Your task to perform on an android device: Open the Foursquare app and find nearby attractions.
Image 0: 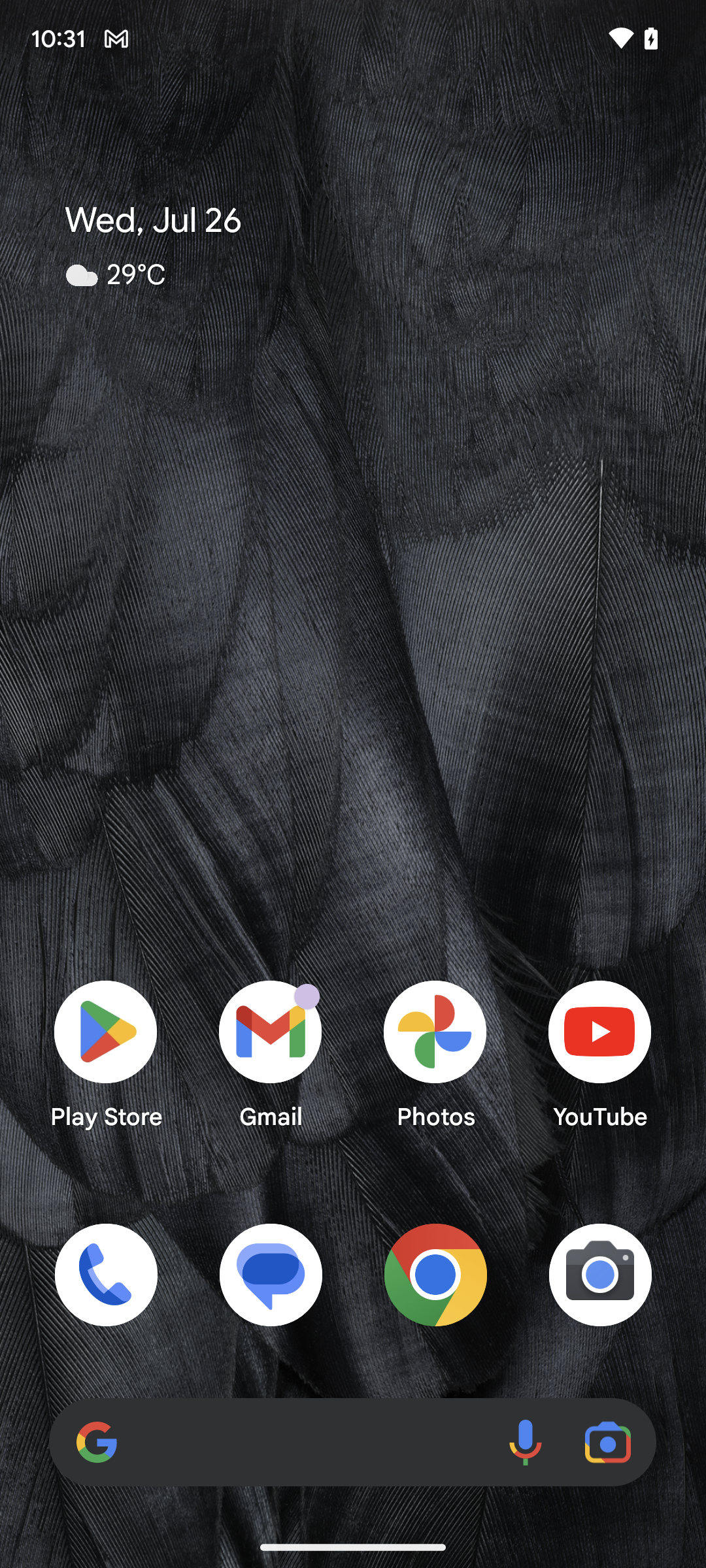
Open the Foursquare app.
Step 0: open app "Foursquare"
Image 1: 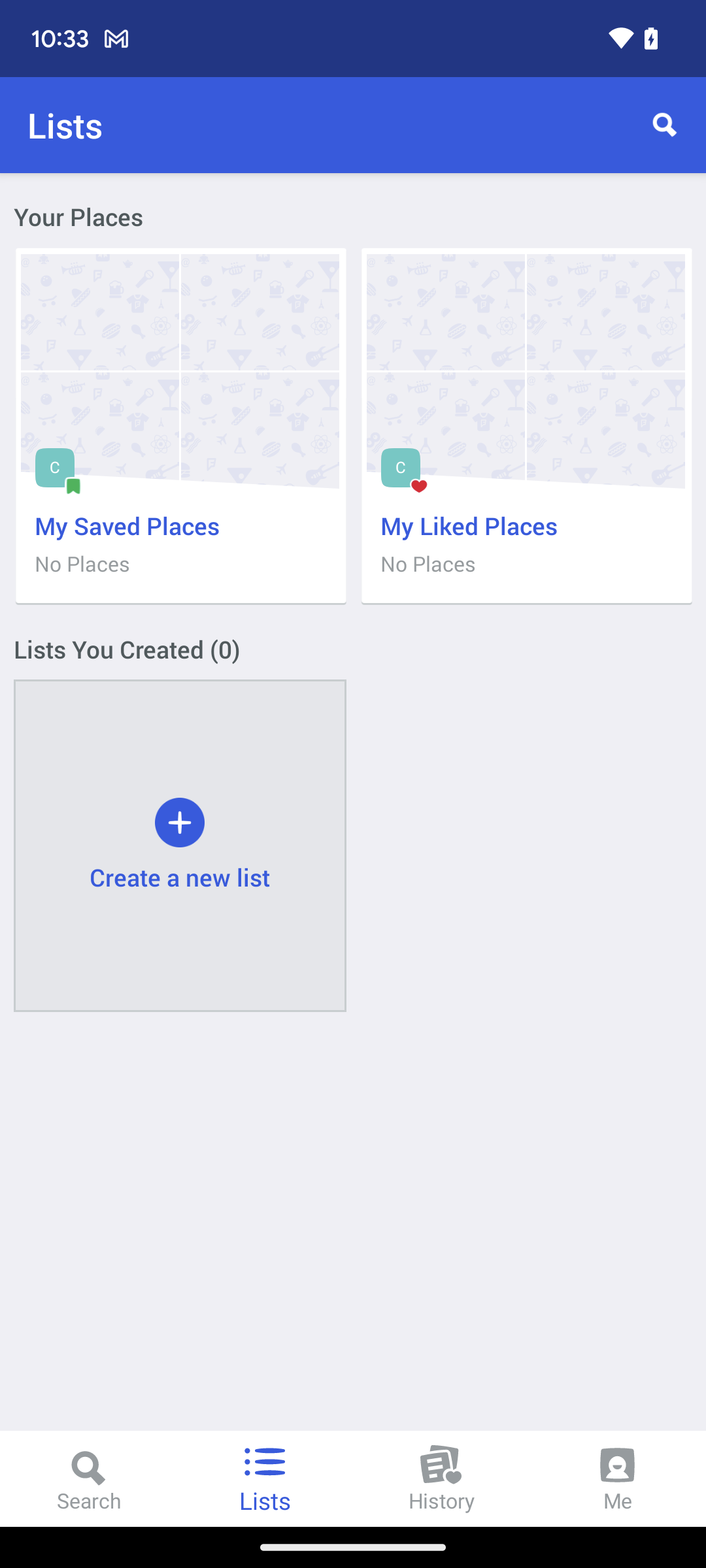
Open the Foursquare app.
Step 1: wait
Image 2: 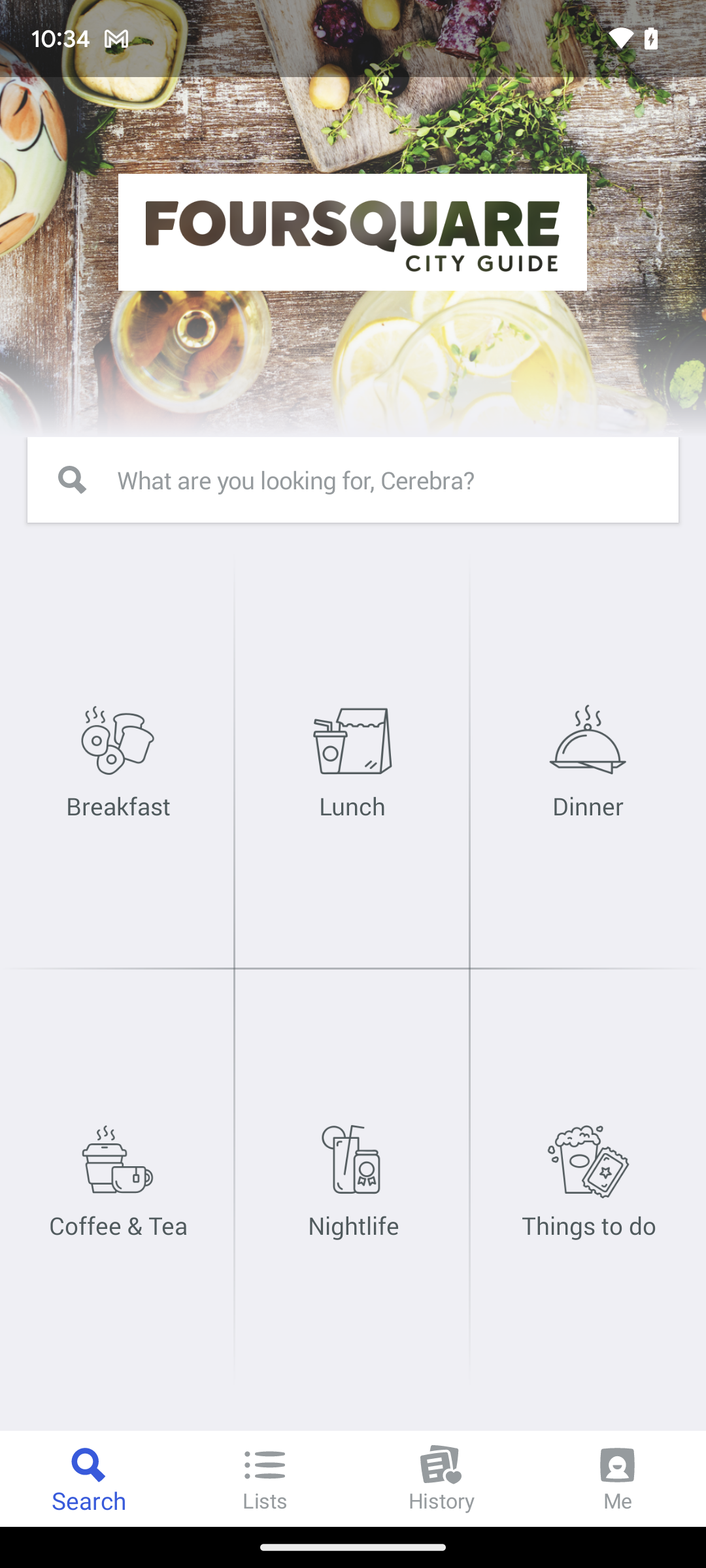
Click on the list icon present at the bottom of the screen.
Step 2: click (265, 1478)
Image 3: 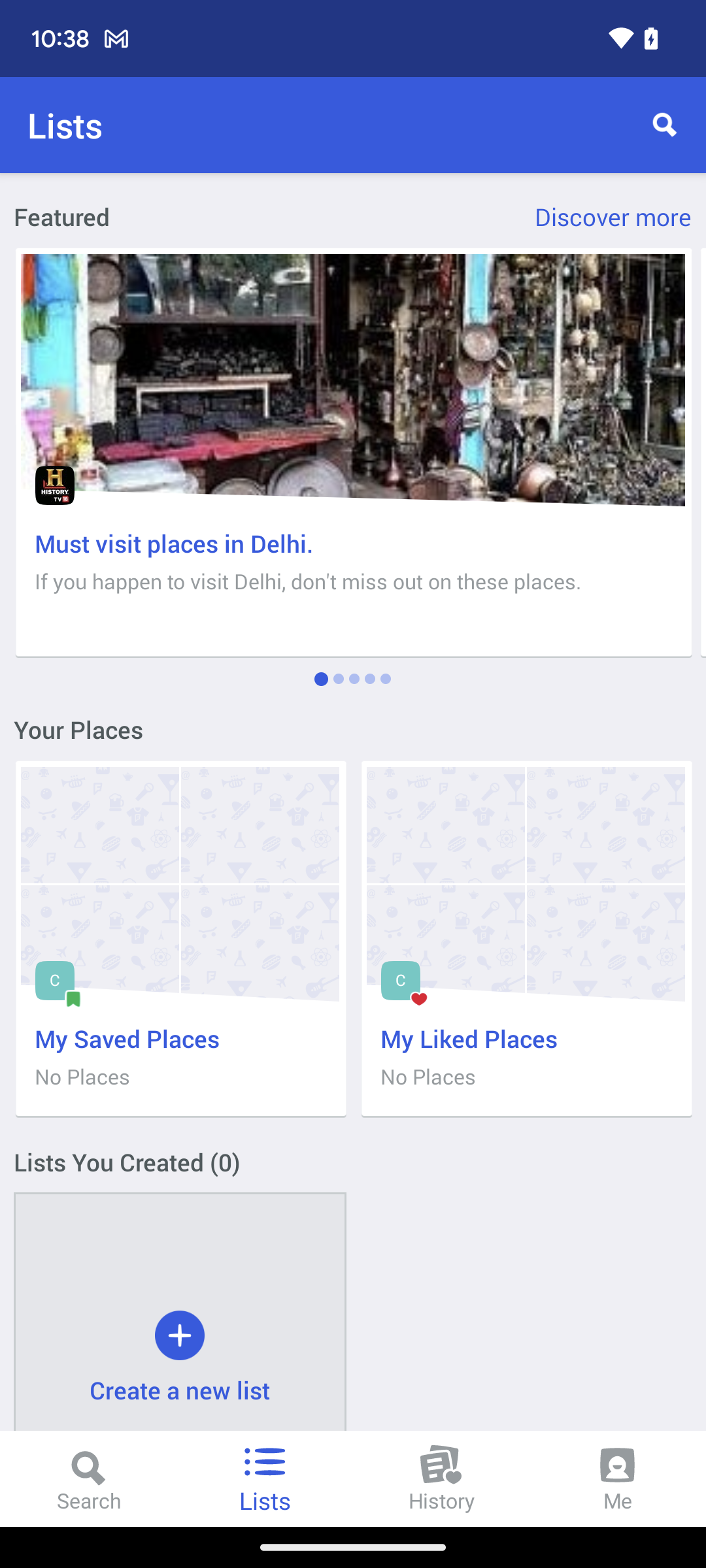
Tap on the search icon and search for nearby attractions.
Step 3: click (664, 125)
Image 4: 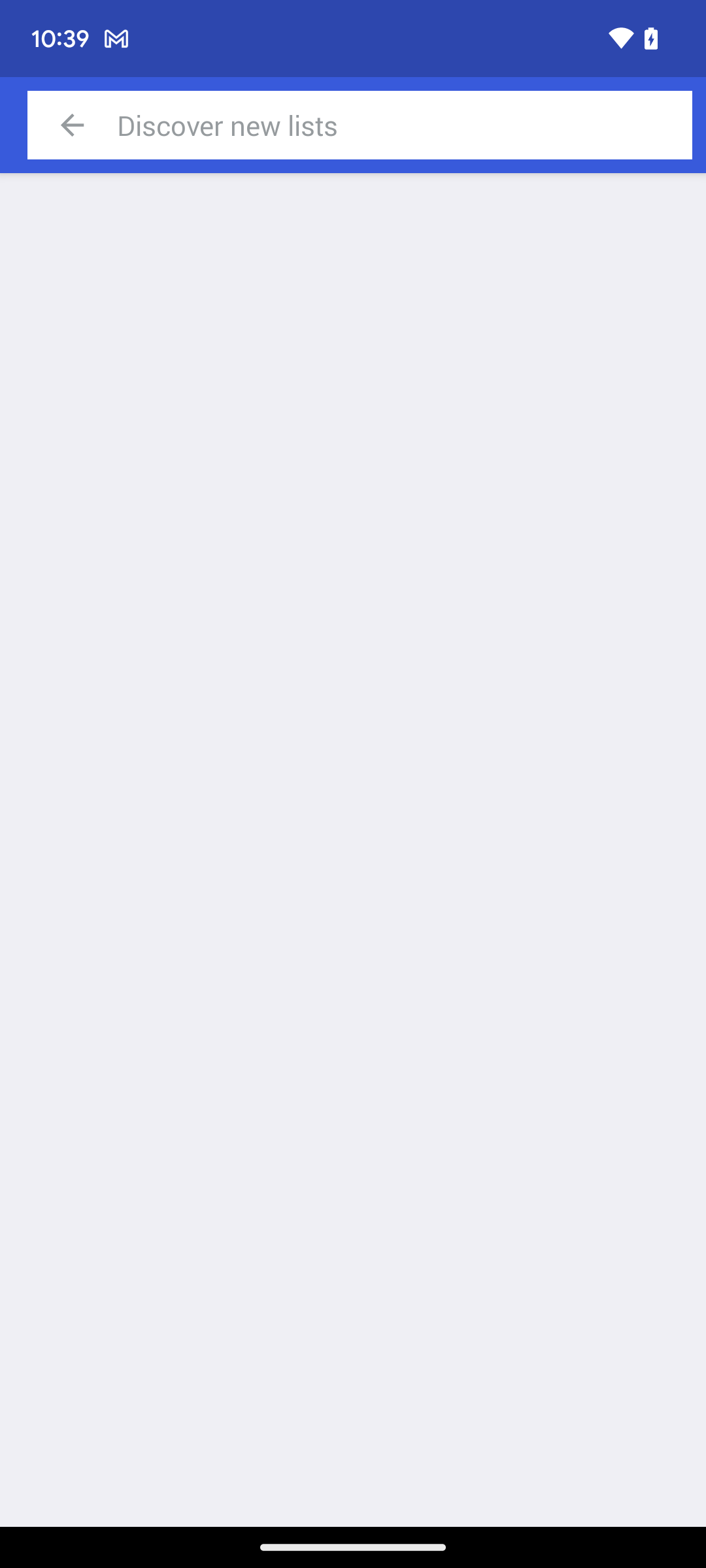
Tap on the search icon and search for nearby attractions.
Step 4: wait
Image 5: 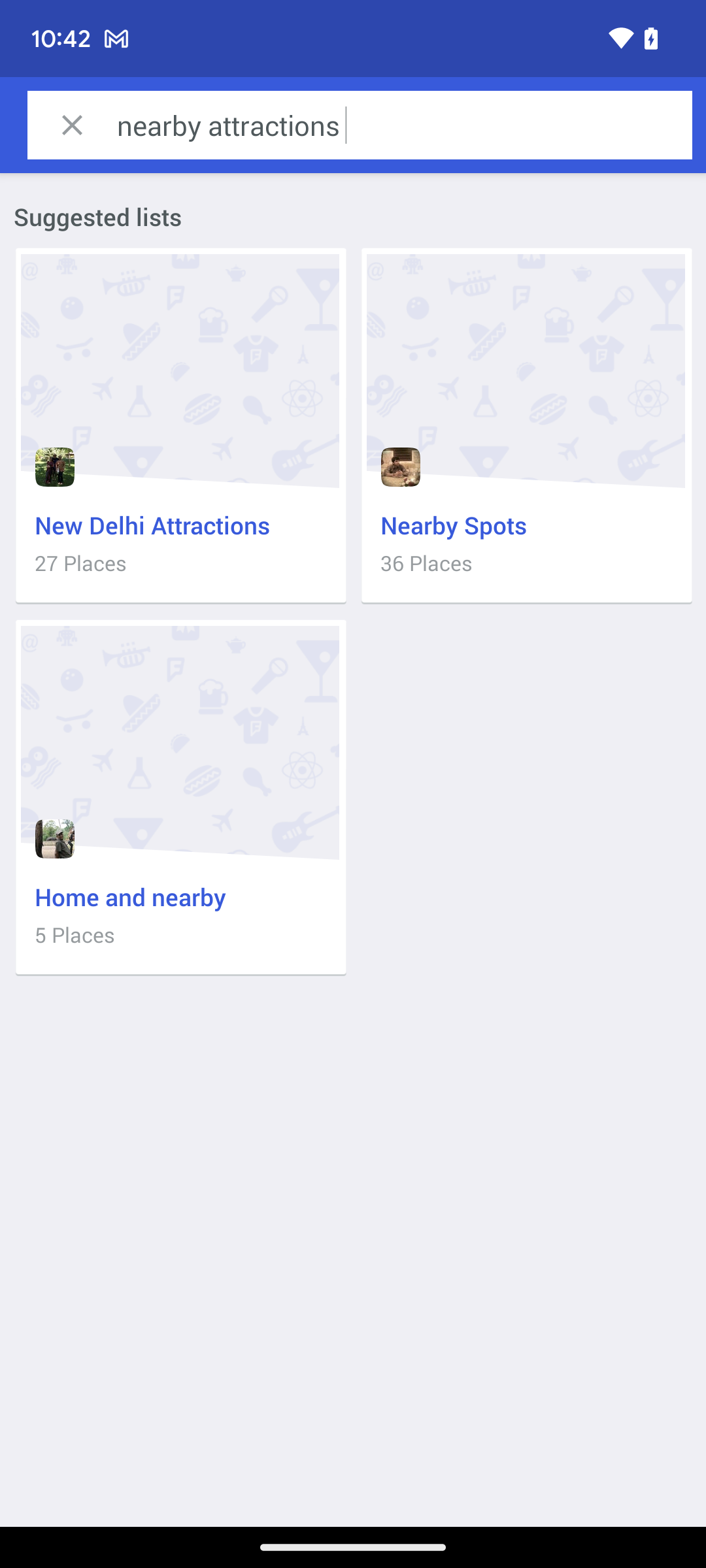
Tap on the search icon and search for nearby attractions.
Step 5: click (528, 463)
Image 6: 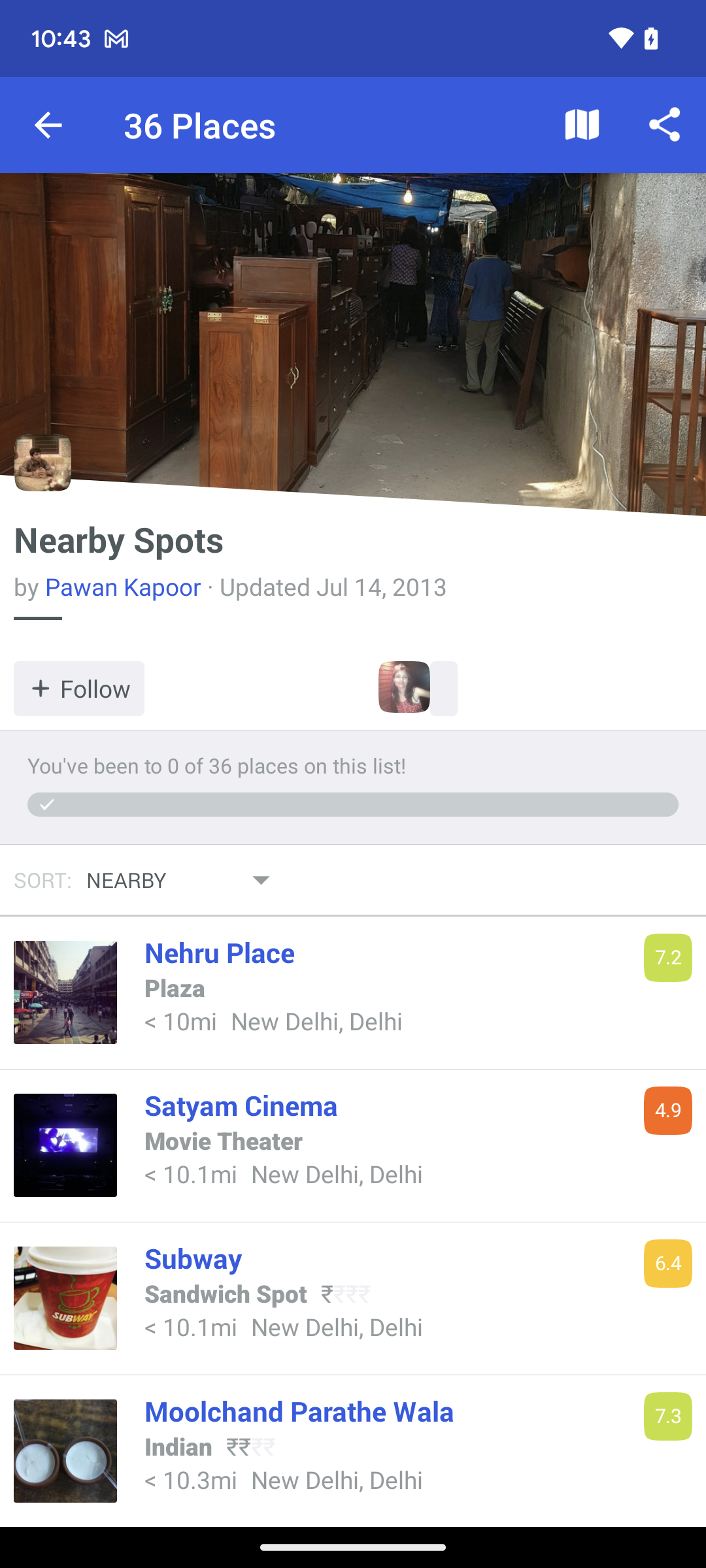
Scroll up to view more places.
Step 6: scroll down